Your task to perform on an android device: I have added all the fruits that were needed now I want to view the cart items to check the bill. Check the cart in the blinkit app.
Image 0: 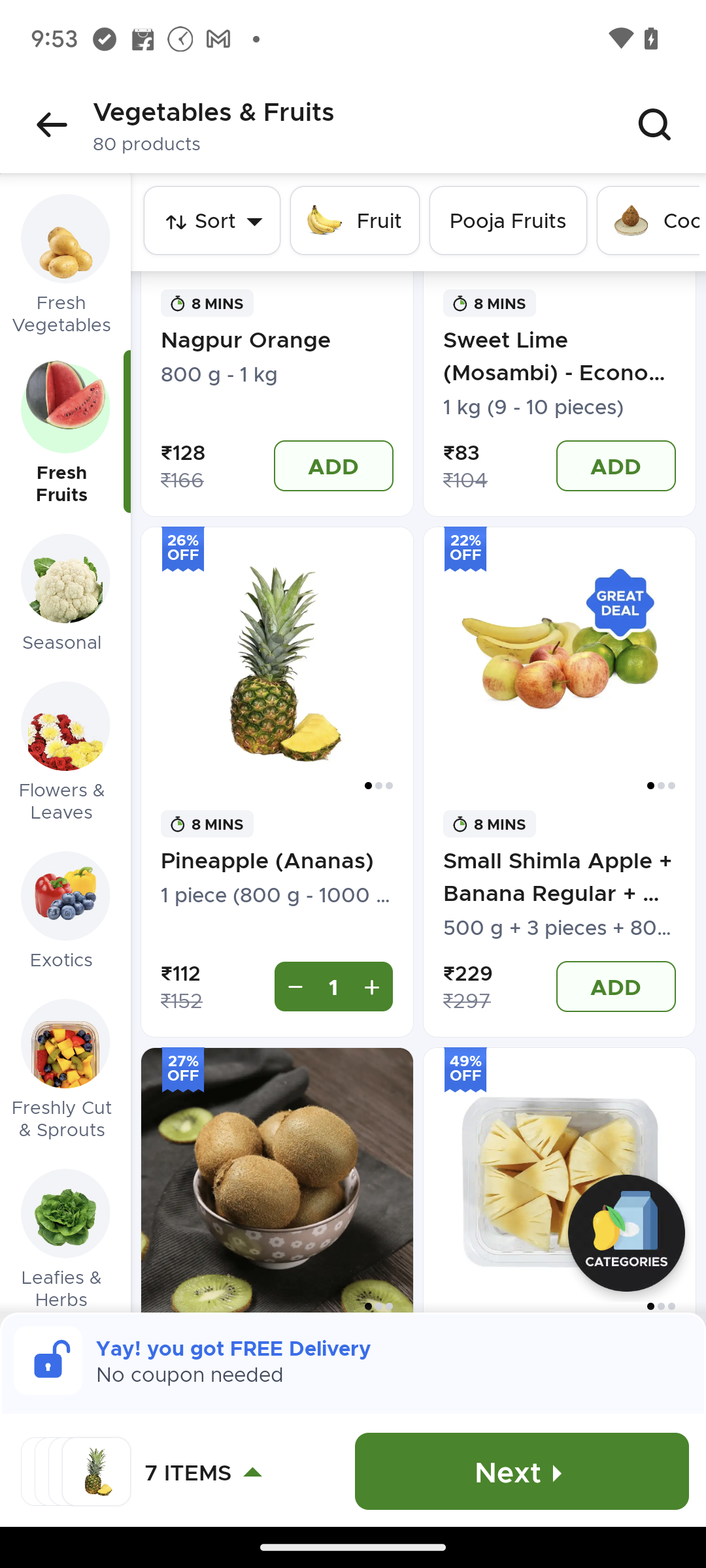
Click on the next button.
Step 0: click (507, 1471)